Your task to perform on an android device: I want to search for grocery monthly list notes because next week I am going to purchase groceries
Image 0: 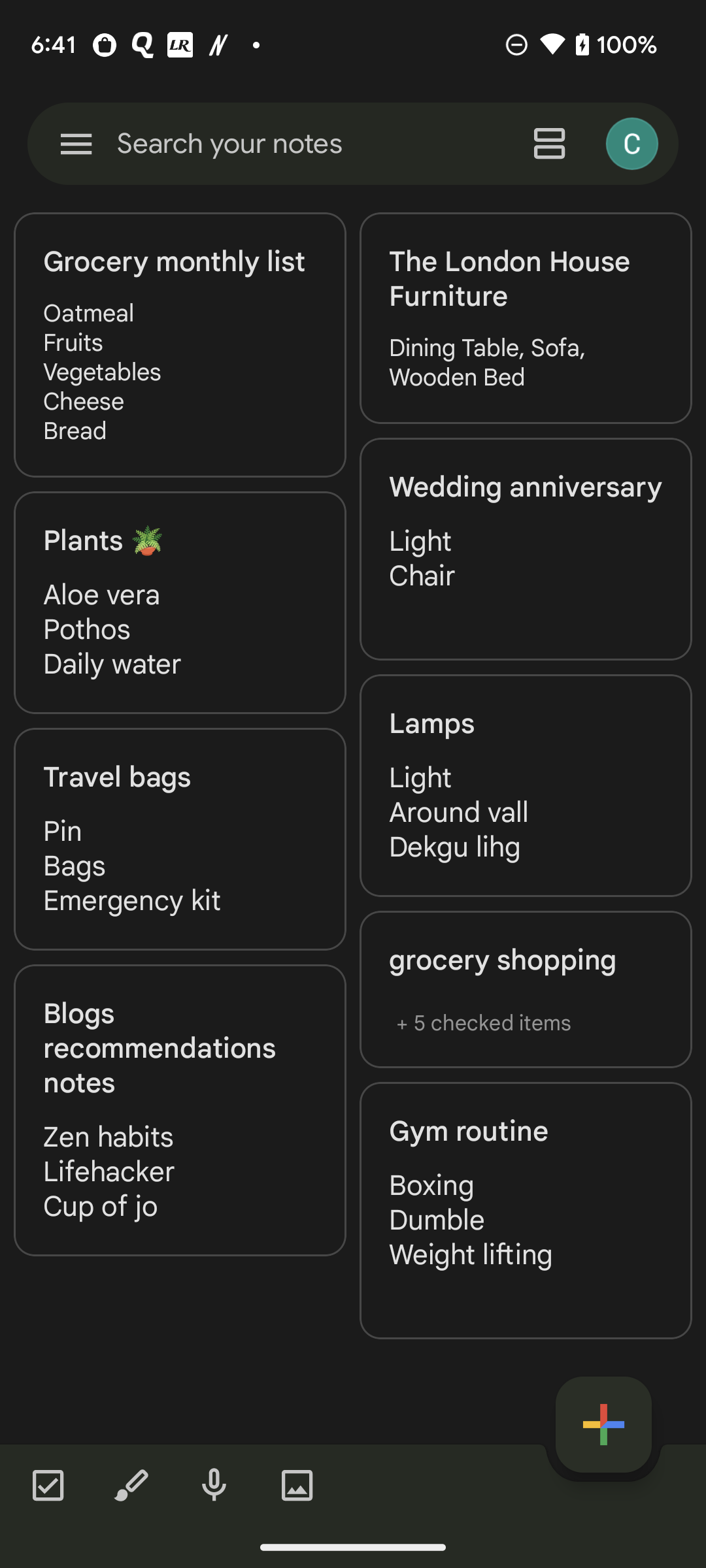
Click on the Search your notes bar 
Step 0: click (229, 143)
Image 1: 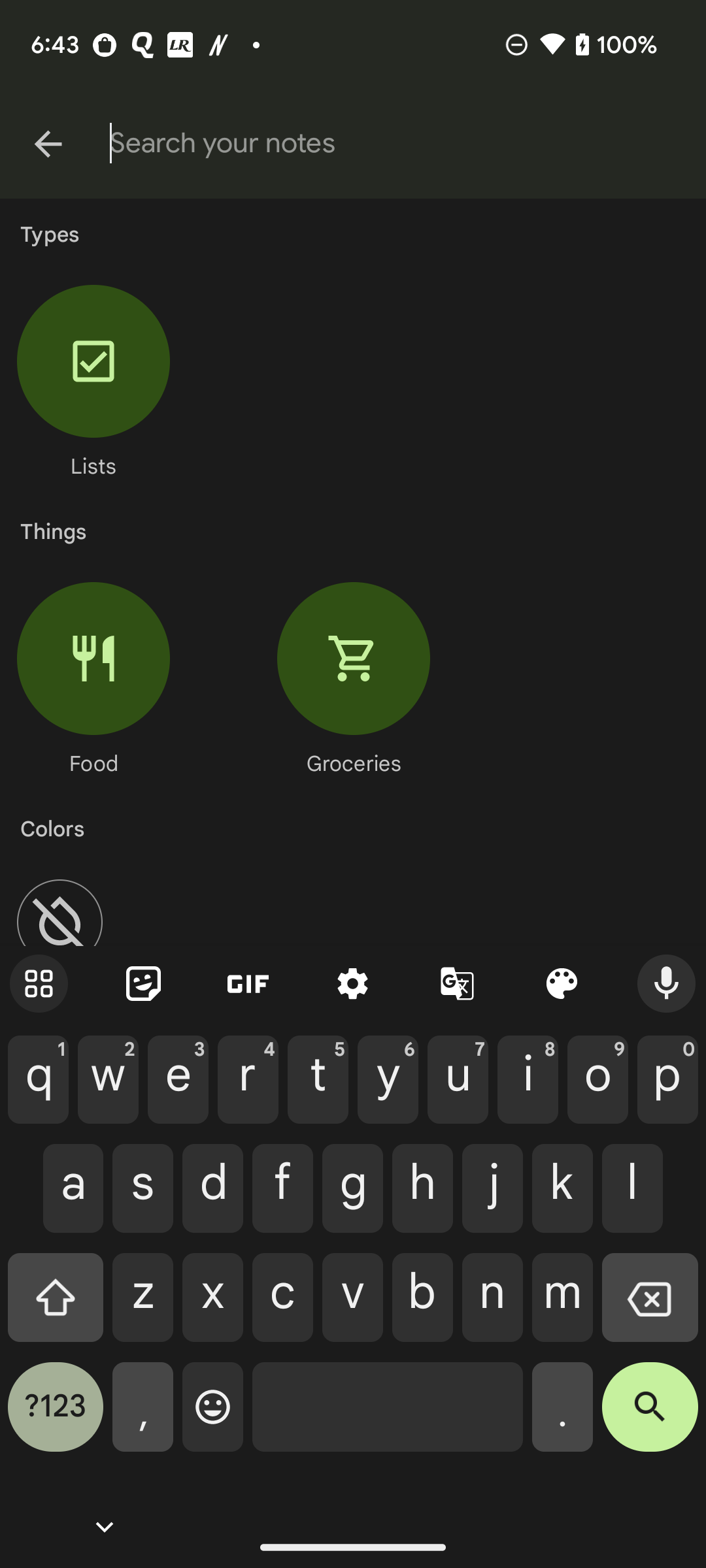
Type Grocery monthly list in search bar
Step 1: type "Grocery monthly list"